Your task to perform on an android device:  I've used the Yummly app for a while and have tried a lot of dishes, but I miss the most recent updates, thus I want to enable notifications for new recipes
Image 0: 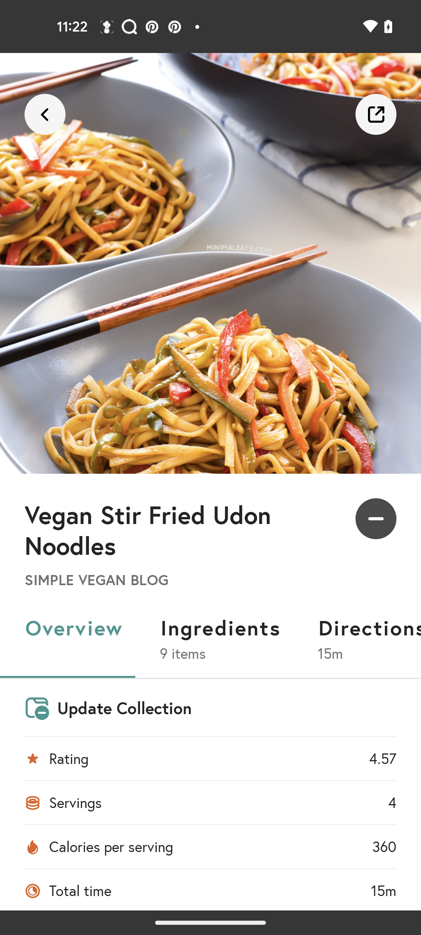
go back
Step 0: press back button
Image 1: 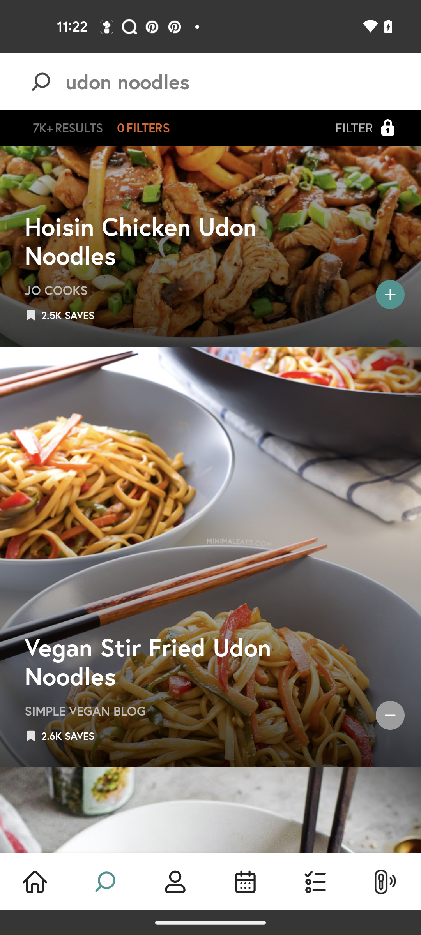
click on the profile icon
Step 1: click (175, 882)
Image 2: 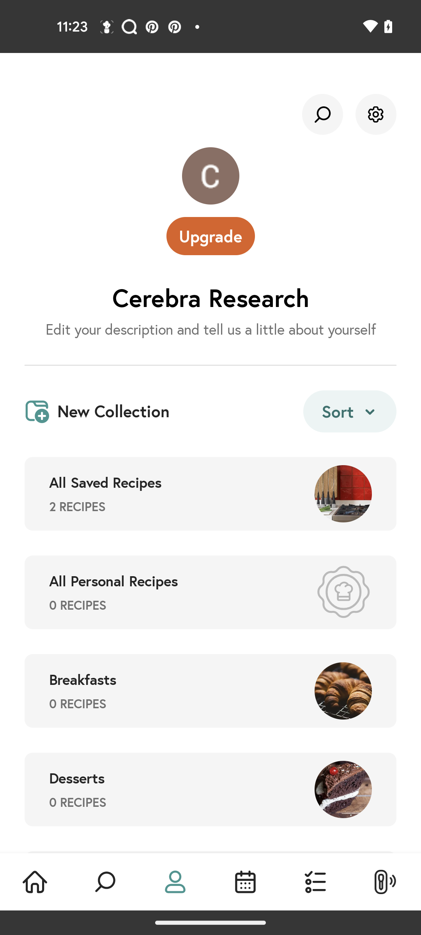
click on the setting icon
Step 2: click (376, 115)
Image 3: 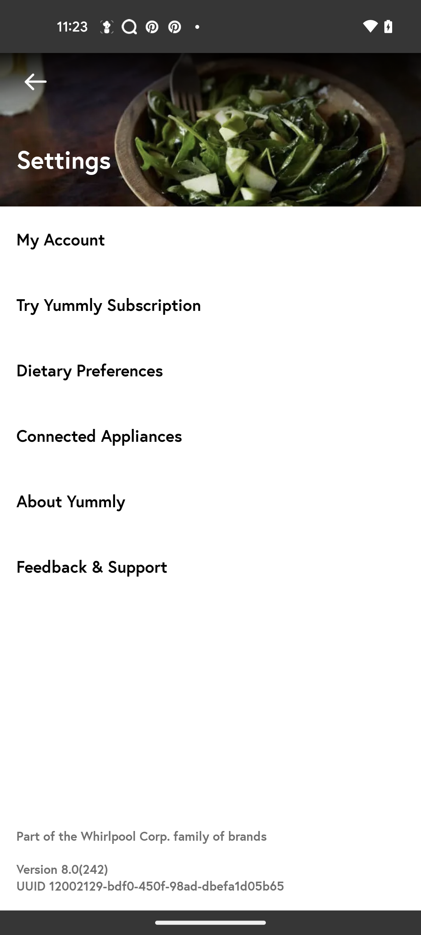
click on the my account
Step 3: click (210, 239)
Image 4: 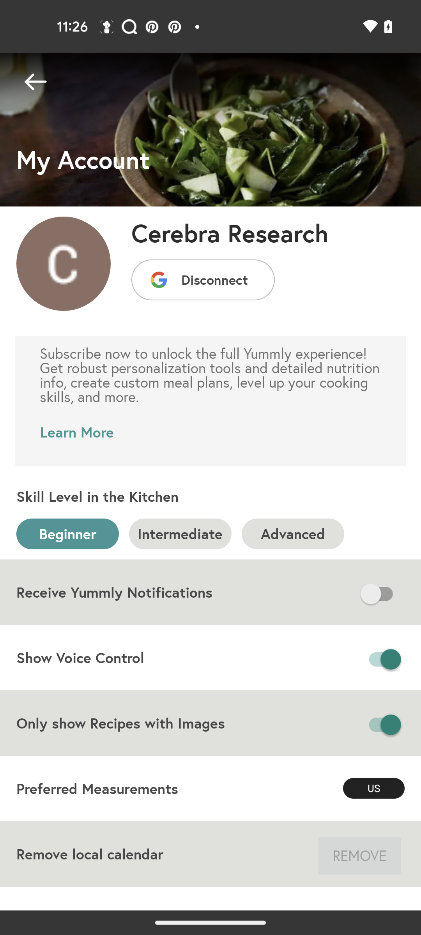
turn on receive yummly notifications 
Step 4: click (381, 594)